Your task to perform on an android device: These 1 Mid SE - Shoes Sneakers DV1302-100 Original looking good and I want to add these sneakers to my wishlist, so add 1 Mid SE - Shoes Sneakers DV1302-100 Original to my wishlist in Joom app.
Image 0: 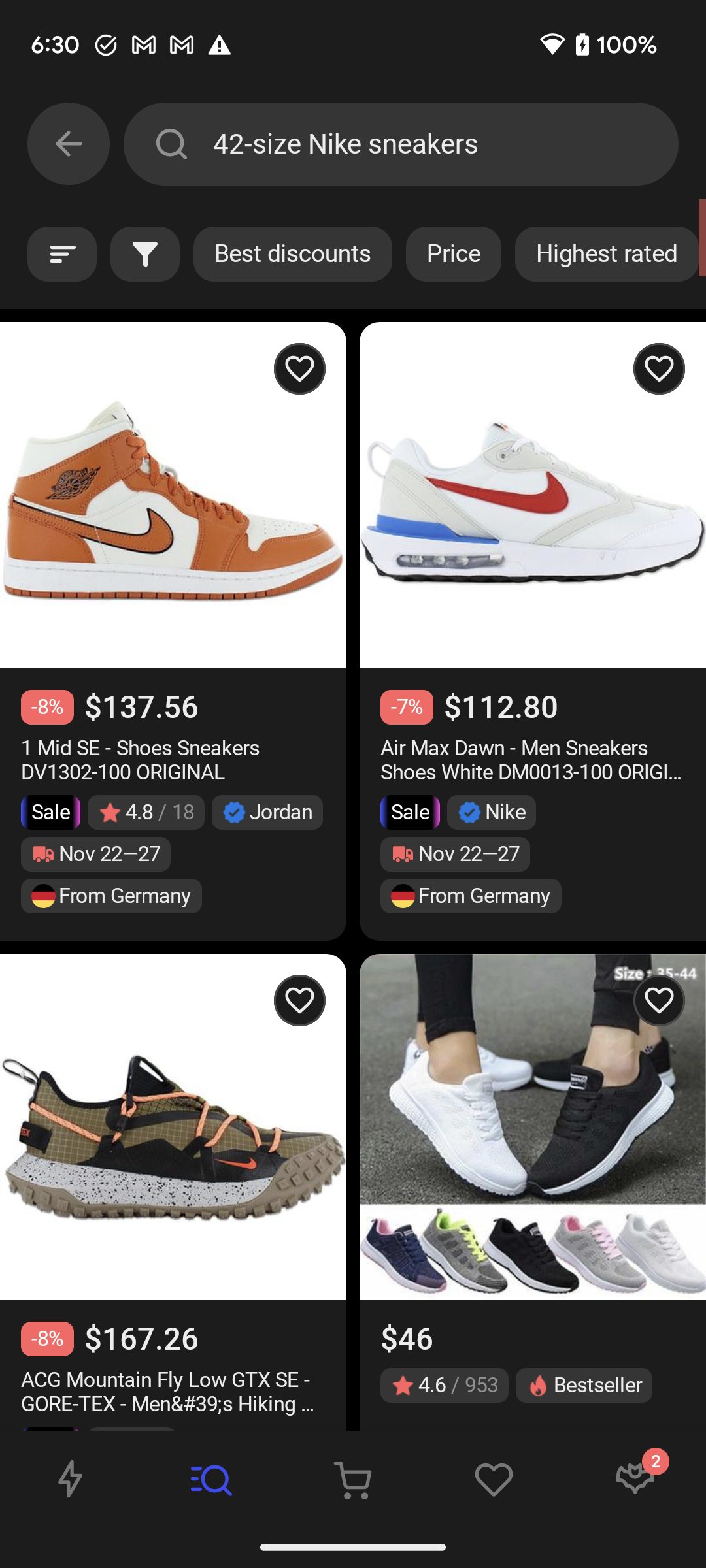
Click  on the 1 Mid SE - Shoes Sneakers DV1302-100 Original to view add to wishlist option.
Step 0: click (173, 631)
Image 1: 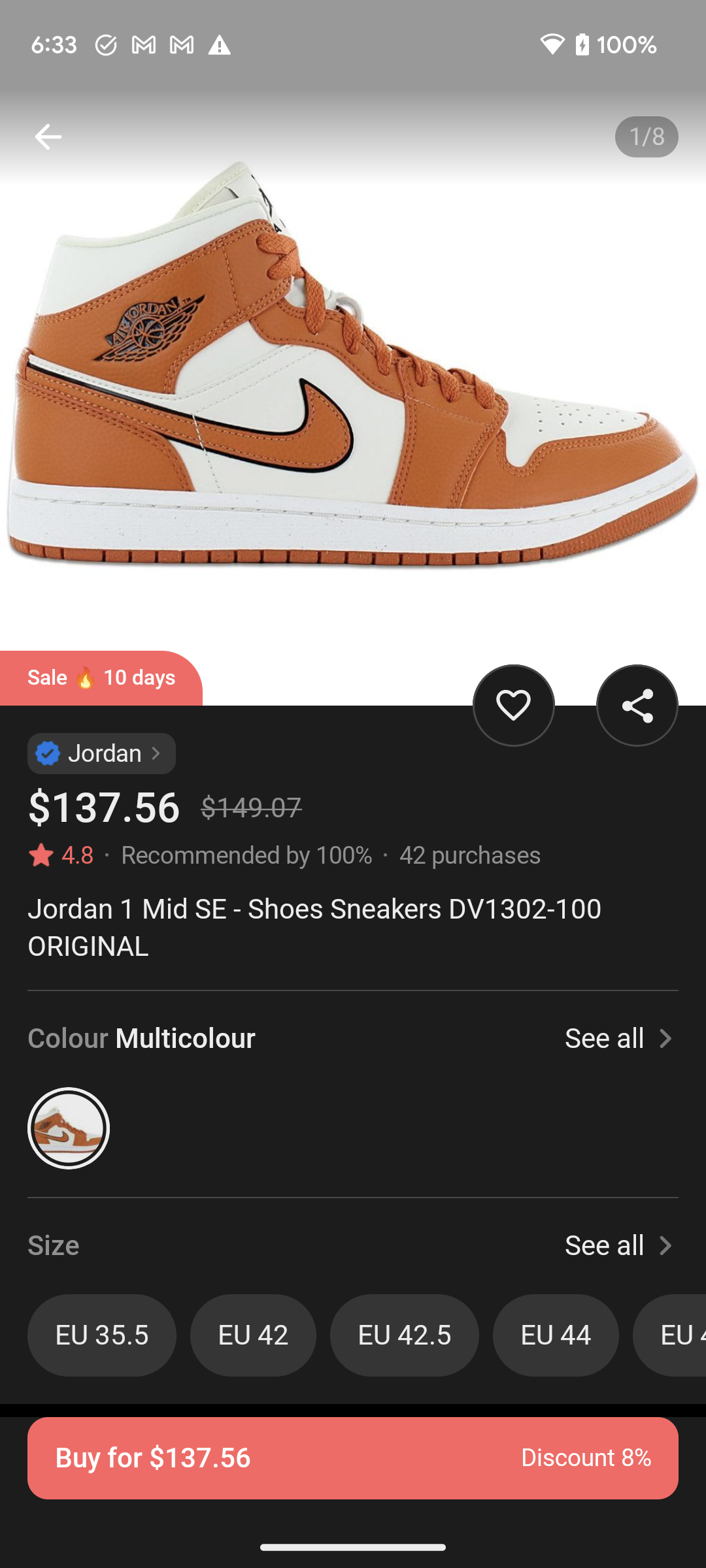
Click on the heart icon to add these sneakers to my wishlist.
Step 1: click (513, 705)